Your task to perform on an android device: Go to the HelloTalk app & start the grammar chapter
Image 0: 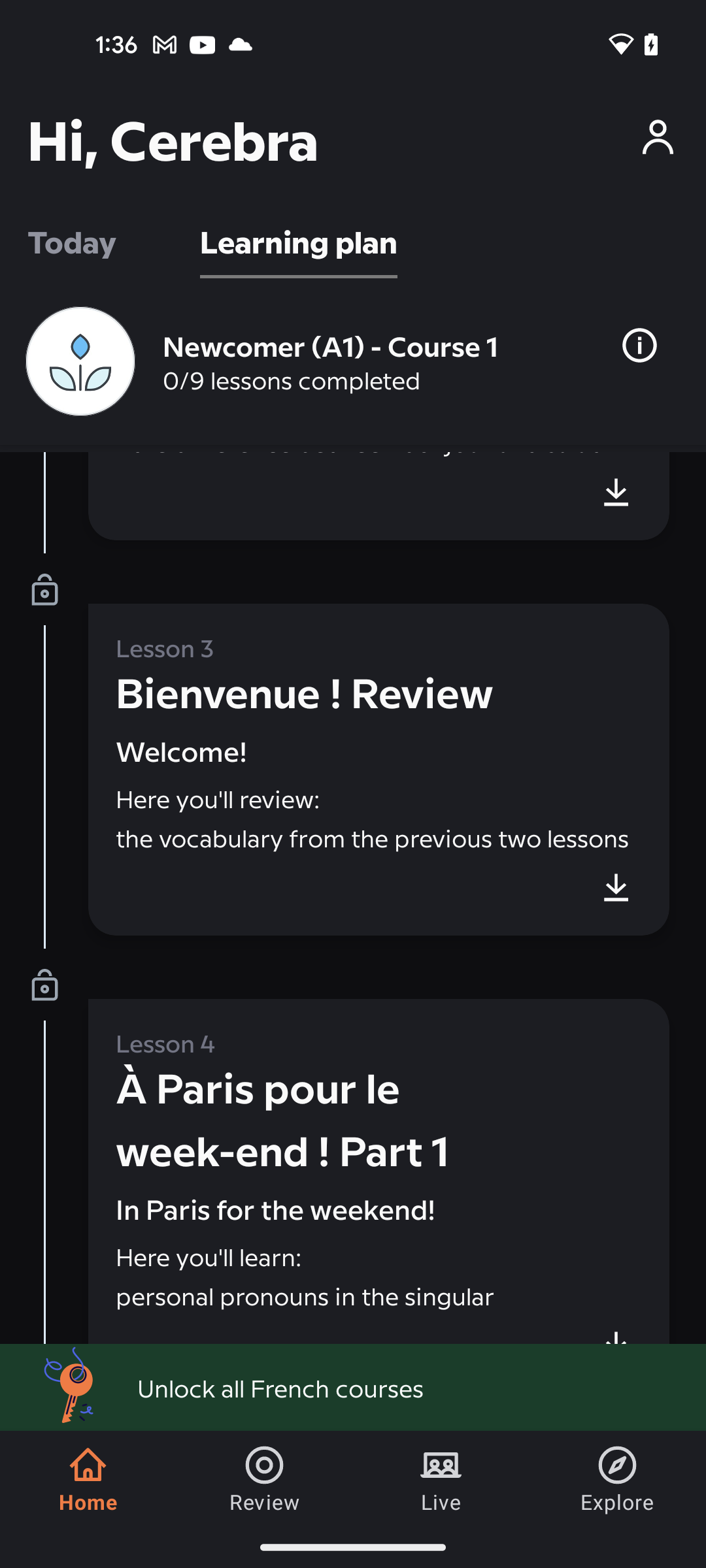
Step 0: open app "HelloTalk"
Image 1: 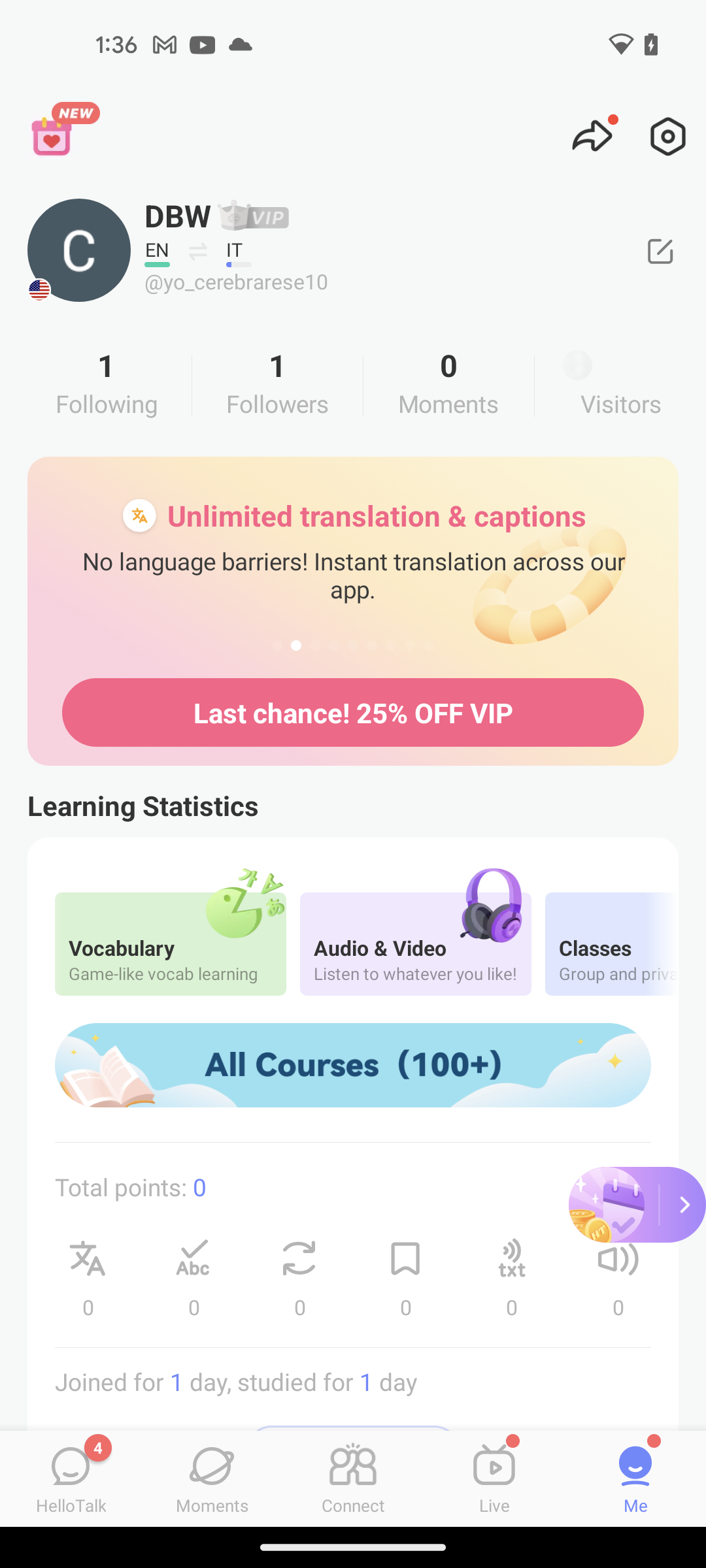
scroll down
Step 1: scroll down
Image 2: 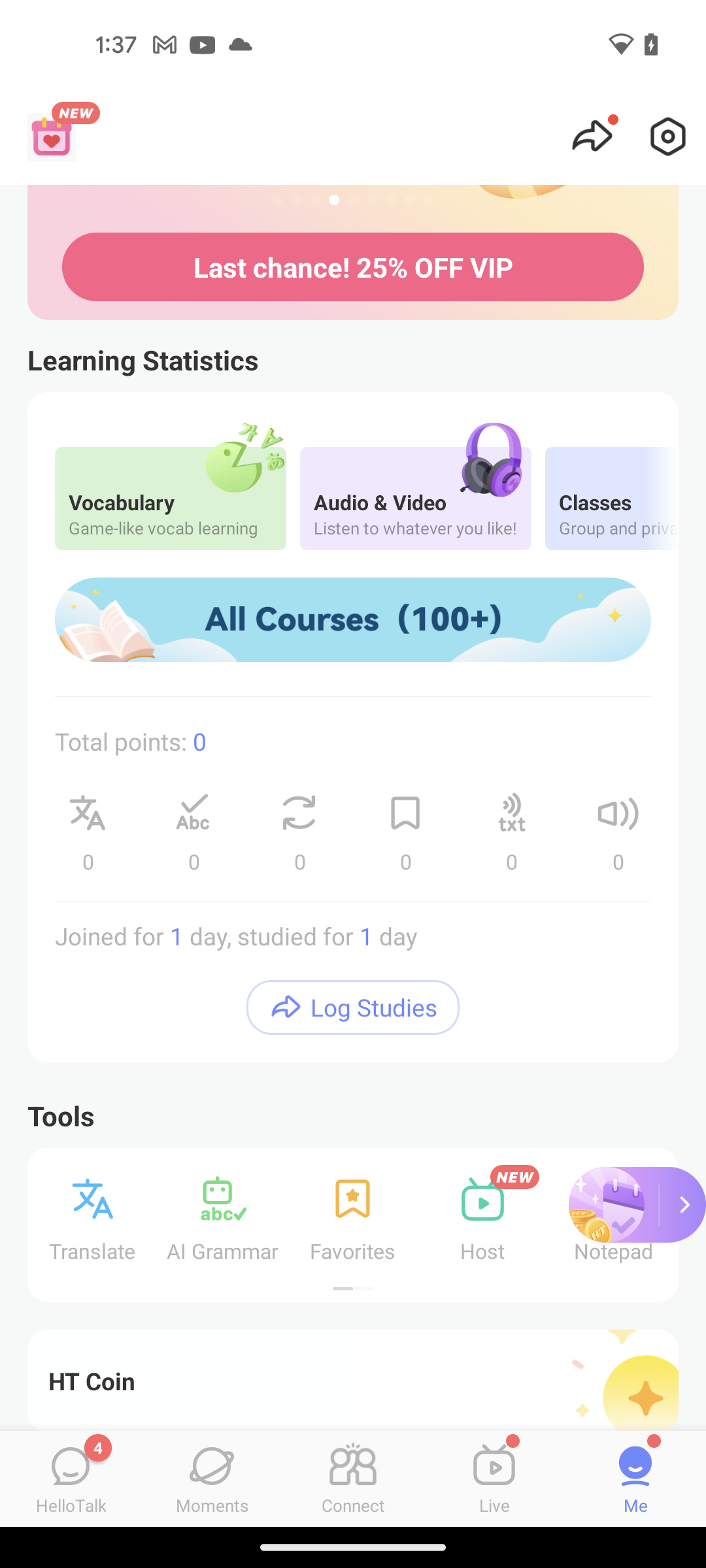
click on the AI Grammar option
Step 2: click (222, 1206)
Image 3: 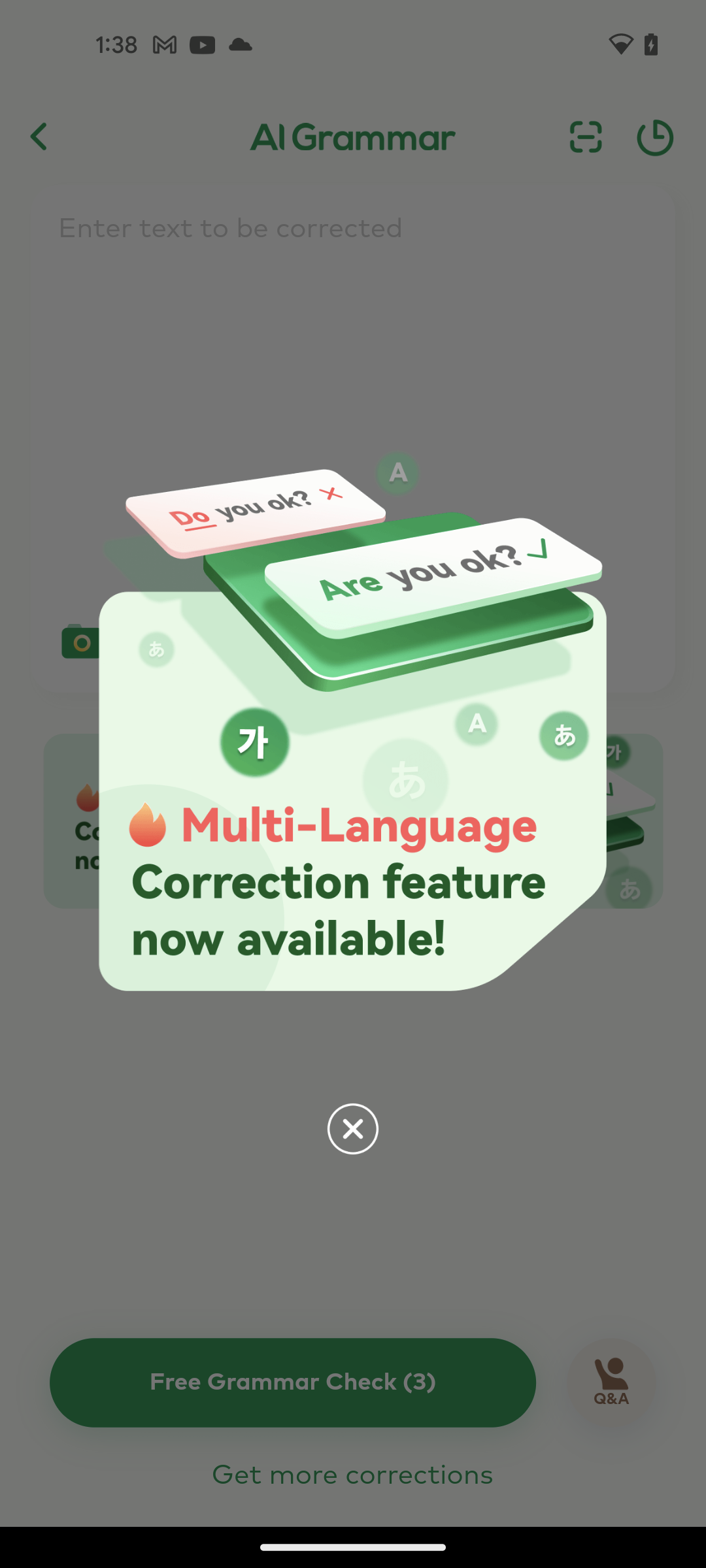
click on the cross icon
Step 3: click (344, 1126)